Your task to perform on an android device:  I am looking for  running shoes in the size “8” so apply the Size Filter and view the running Shoes on the Decathlon app.
Image 0: 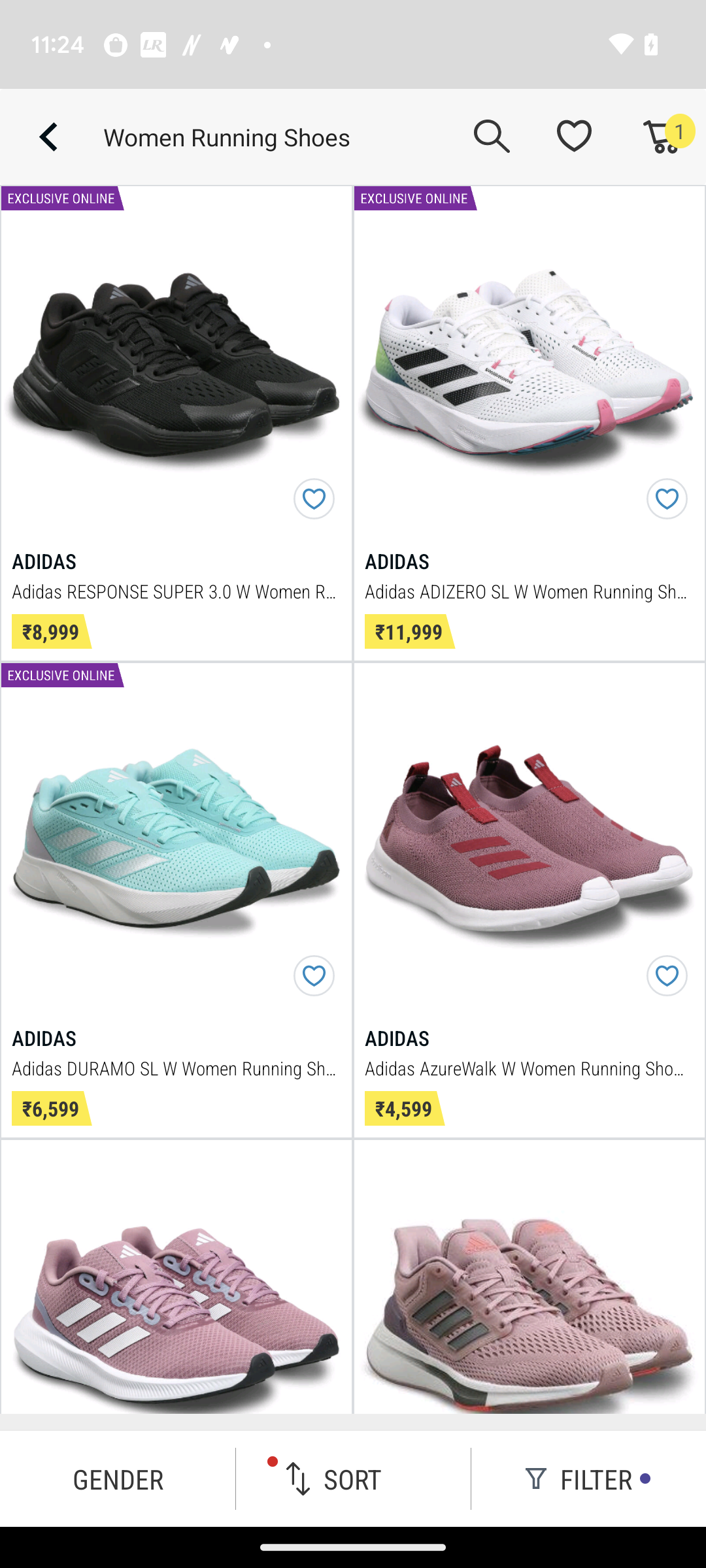
Click on the tab "Filter" at the bottom right corner of the screen.
Step 0: click (579, 1478)
Image 1: 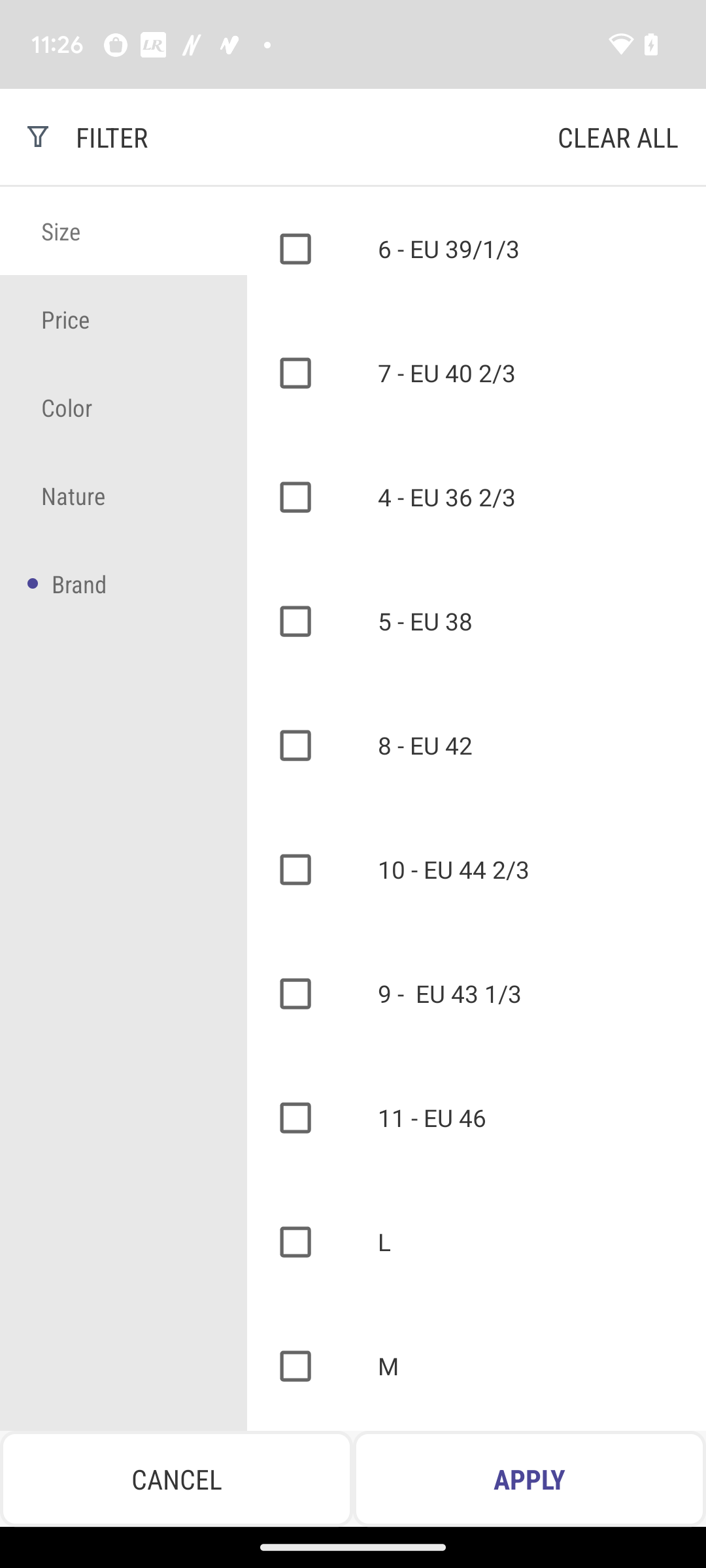
Select the size 8.
Step 1: click (303, 741)
Image 2: 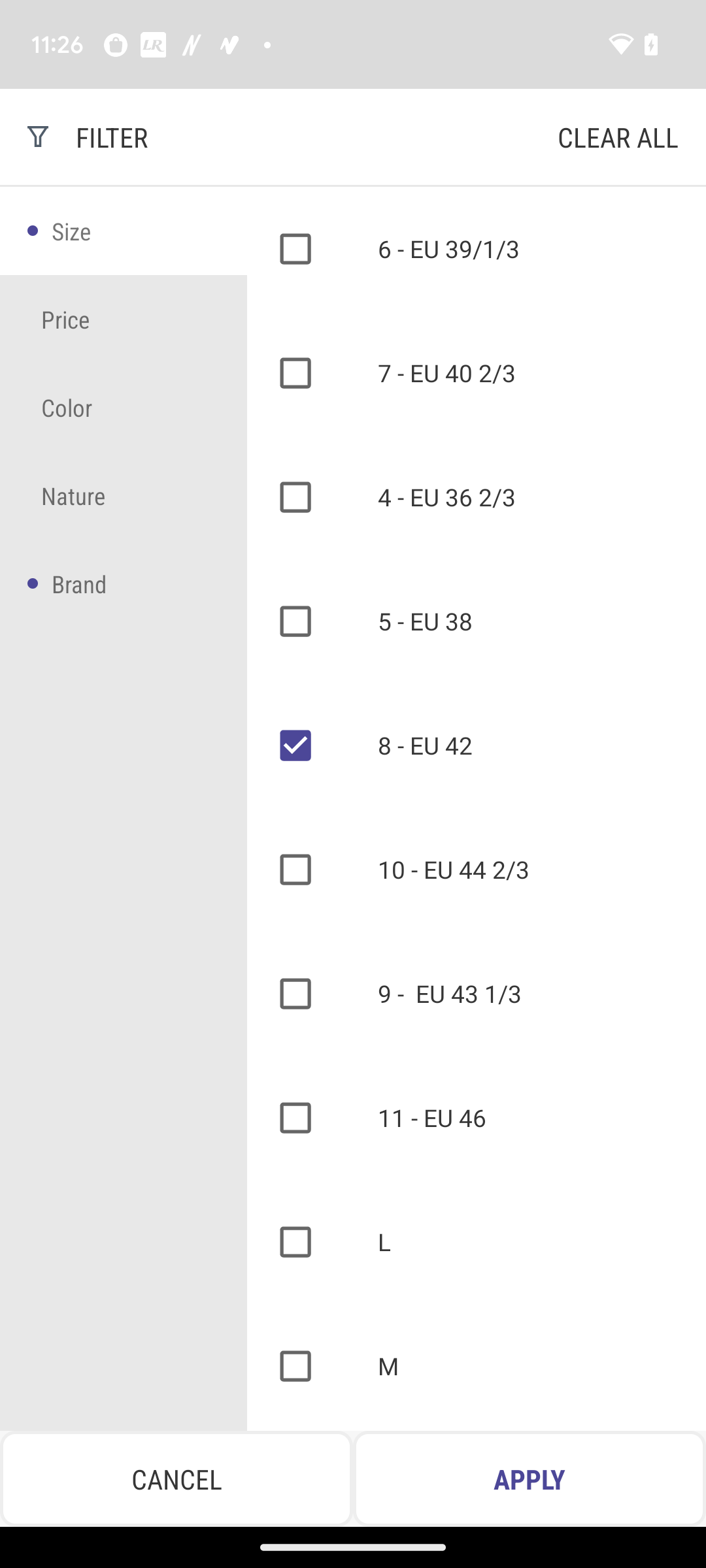
Click on the tab "APPLY" at the bottom right corner of the screen.
Step 2: click (529, 1478)